Your task to perform on an android device: I want to compare the Metcut 50 Magnetic Core Drill Machine's price to that of other comparable products before deciding which drill machine from the industry buying app is the best.
Image 0: 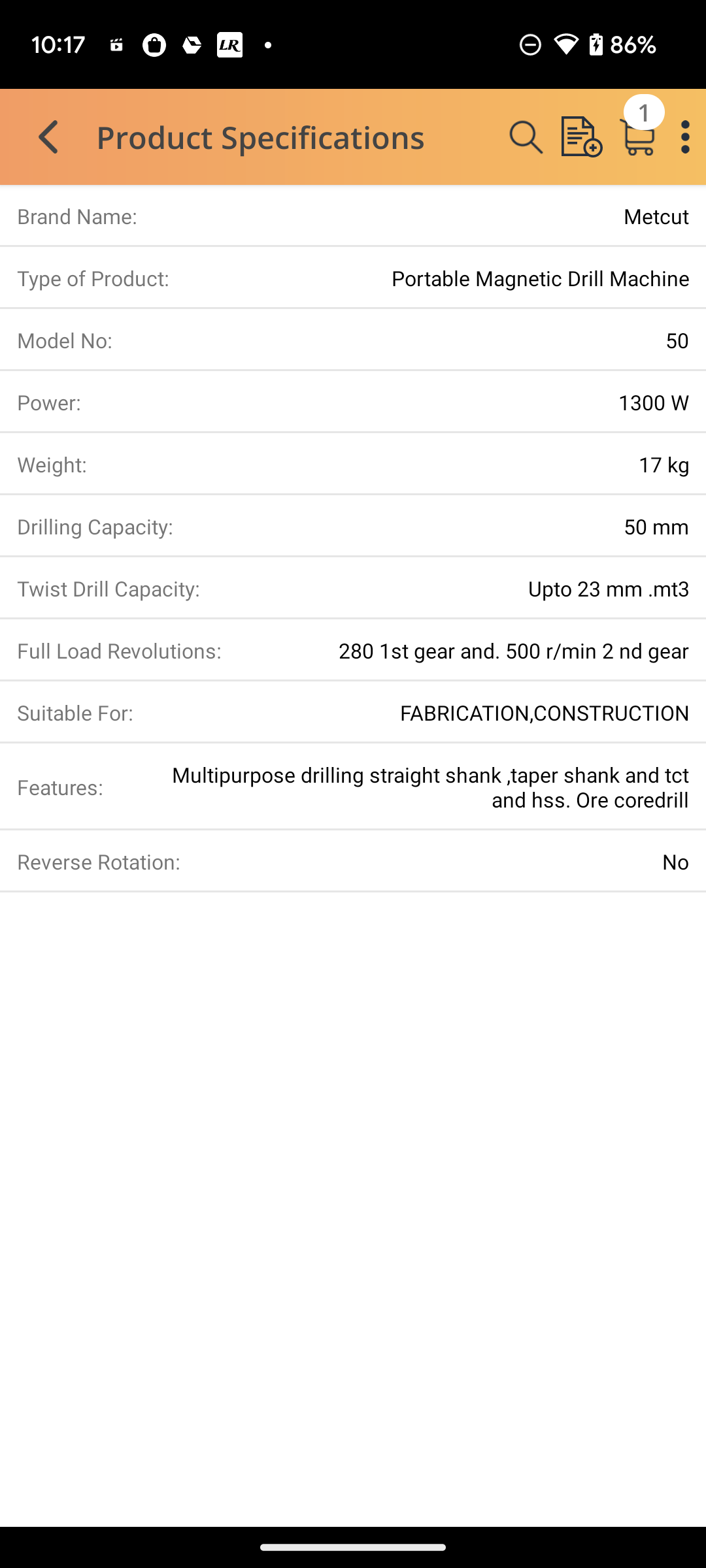
go back to the previous page
Step 0: press back button
Image 1: 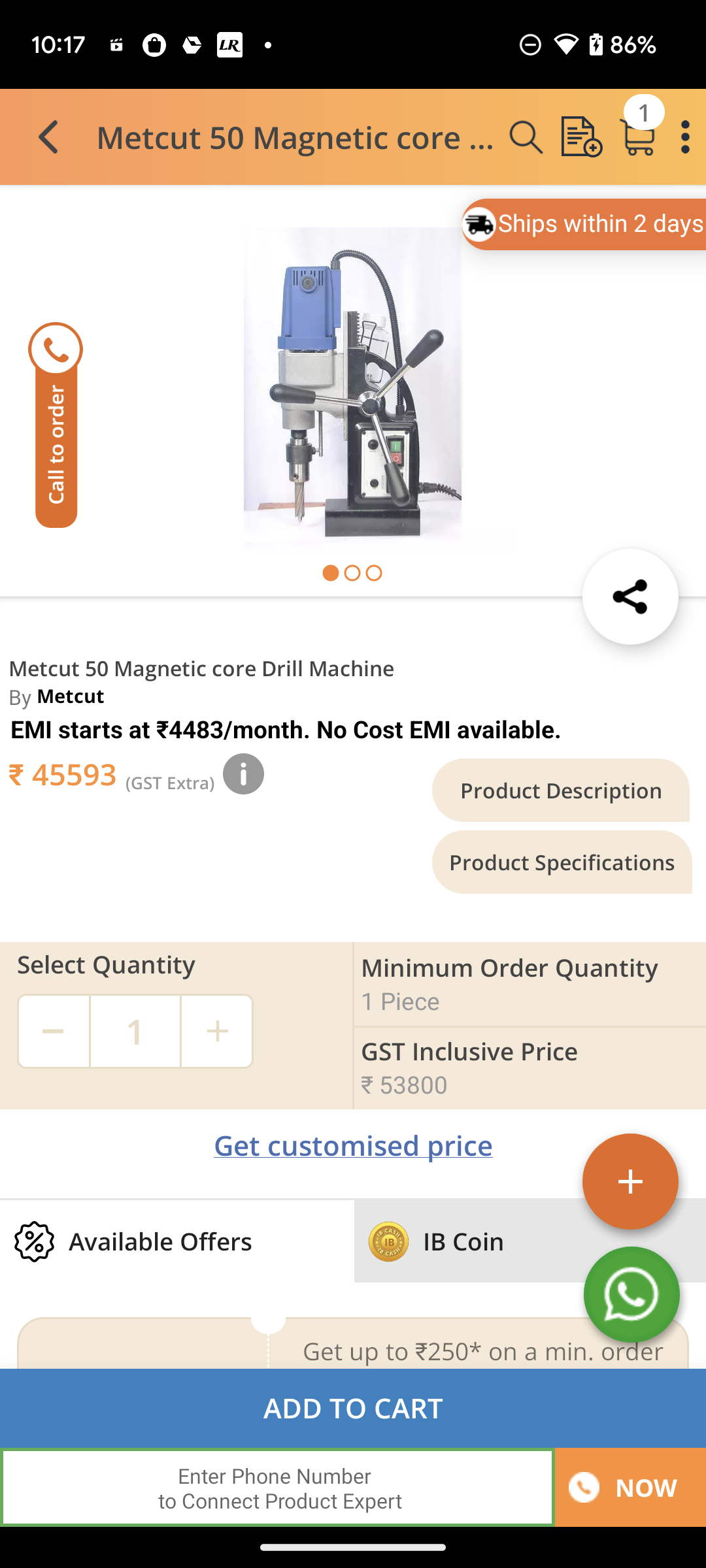
swipe up for similar products
Step 1: scroll down
Image 2: 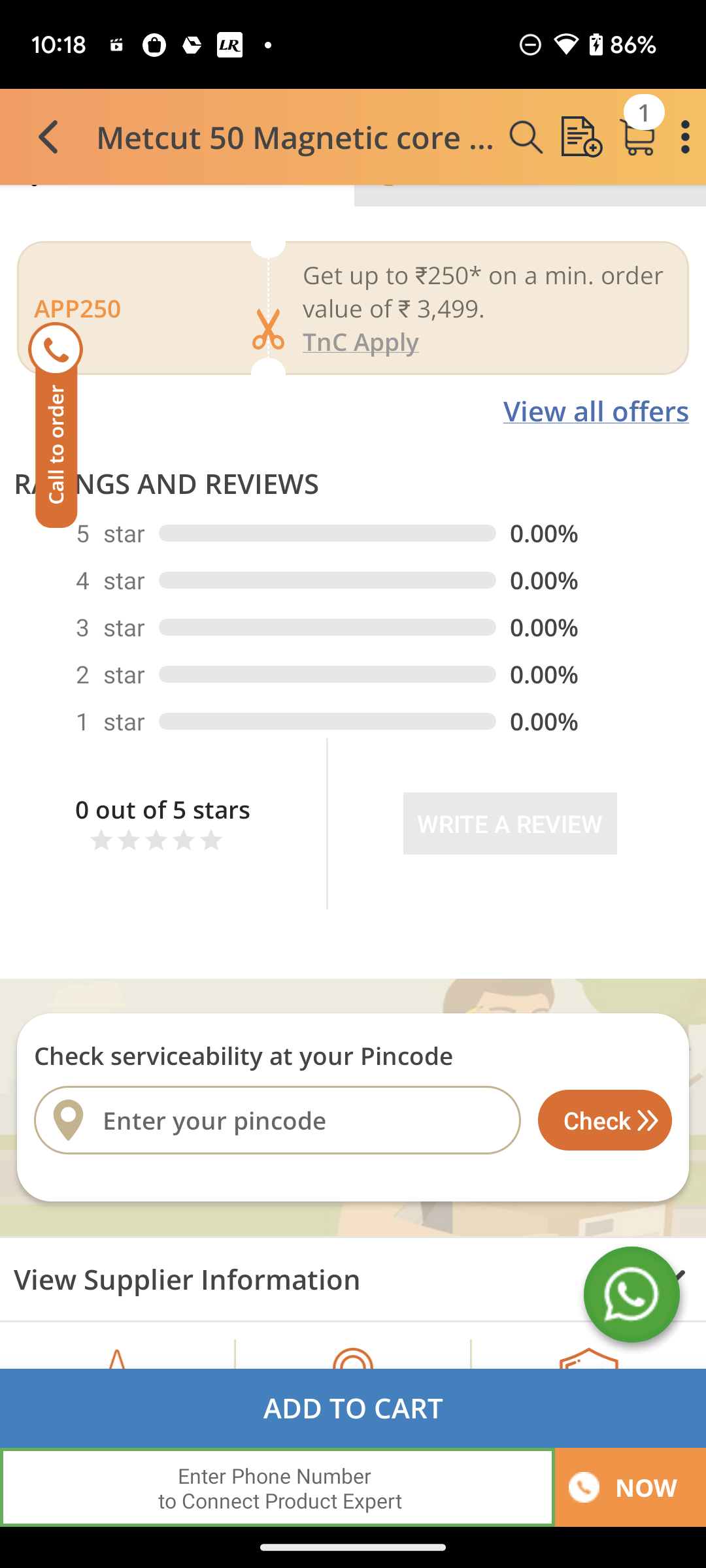
swipe up for similar products
Step 2: scroll down
Image 4: 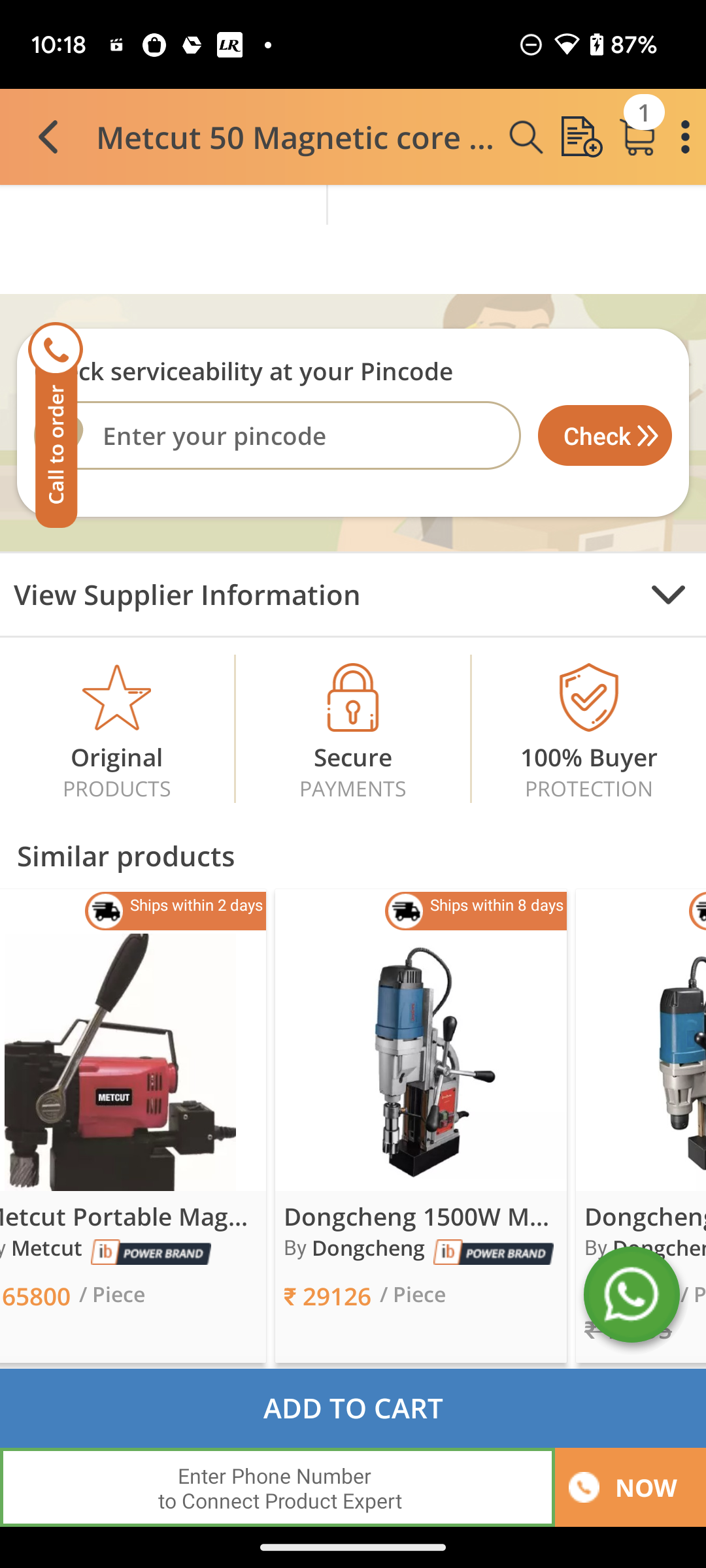
swipe left the similar products to see more drill machines
Step 4: scroll right